Your task to perform on an android device: Open Merriam-webster app and search for word disaster .
Image 0: 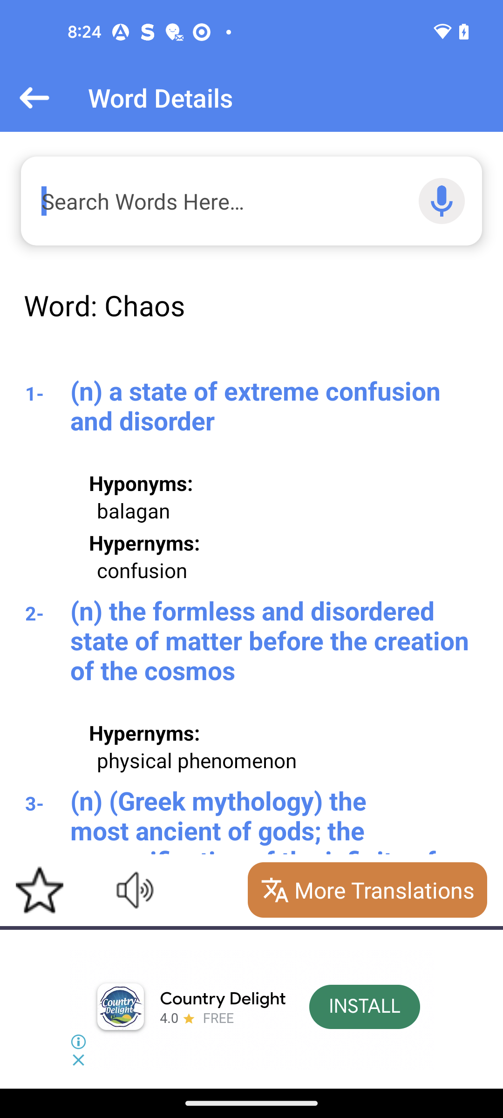
Open the Merriam-Webster app
Step 0: open app "Merriam-Webster Dictionary"
Image 1: 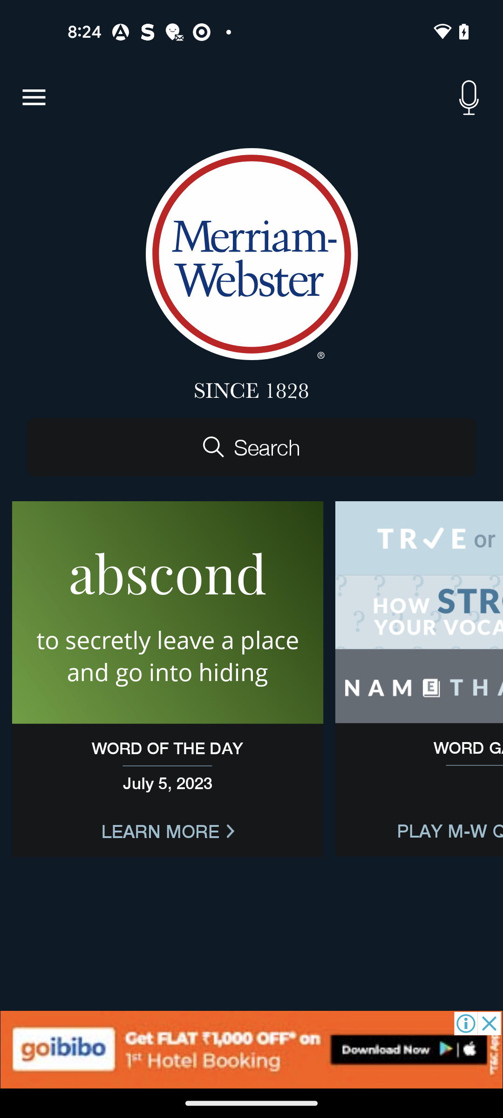
Go to the search bar below the merriam-webster logo
Step 1: click (251, 447)
Image 2: 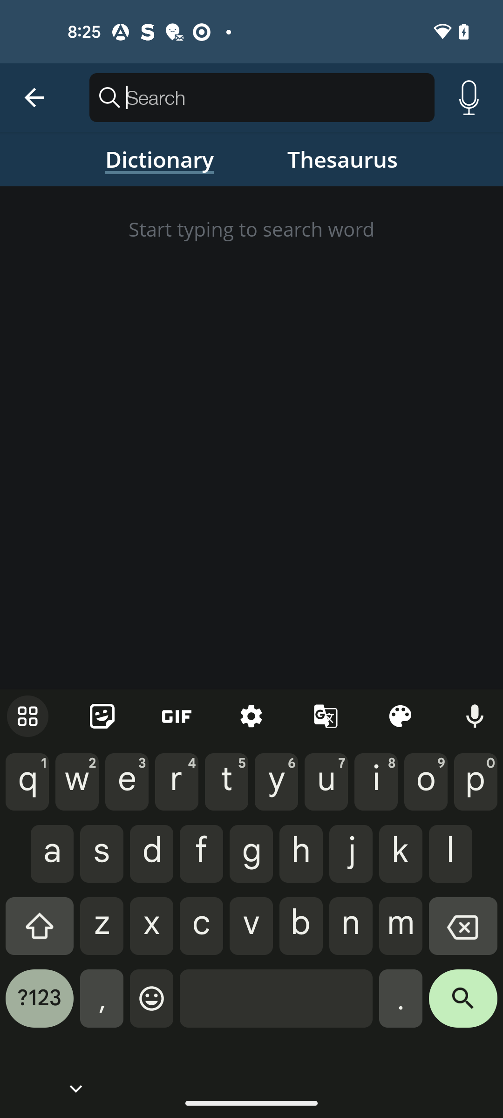
Search for disaster in the search bar
Step 2: type "disaster"
Image 3: 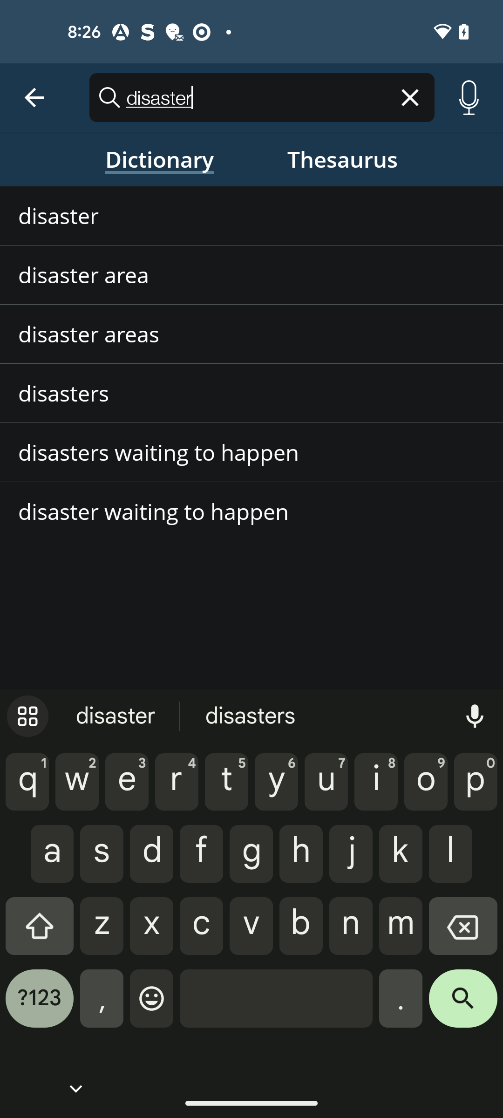
Click on the search icon at the bottom right of the keyboard
Step 3: click (463, 1005)